Your task to perform on an android device: View the synthetic lace up women´s casual shoes.
Image 0: 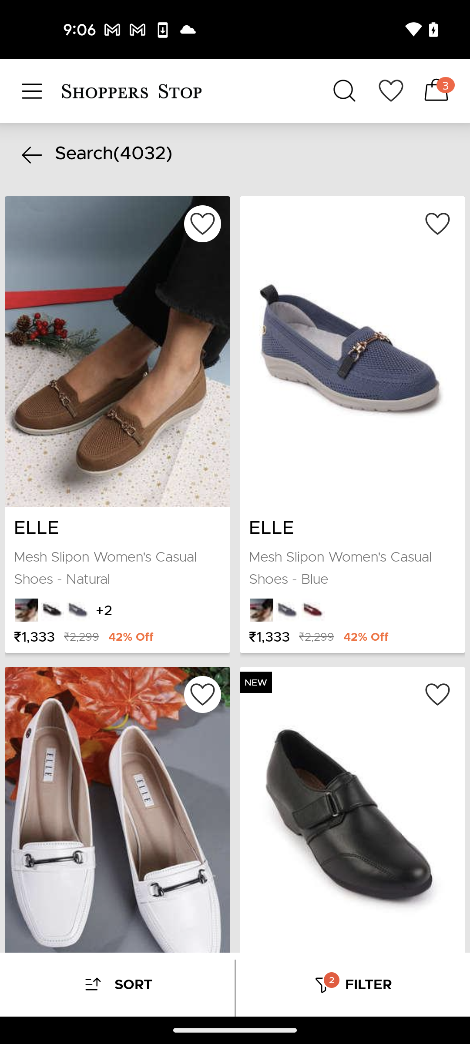
Swipe up to view the  synthetic lace up women´s casual shoes
Step 0: scroll down
Image 2: 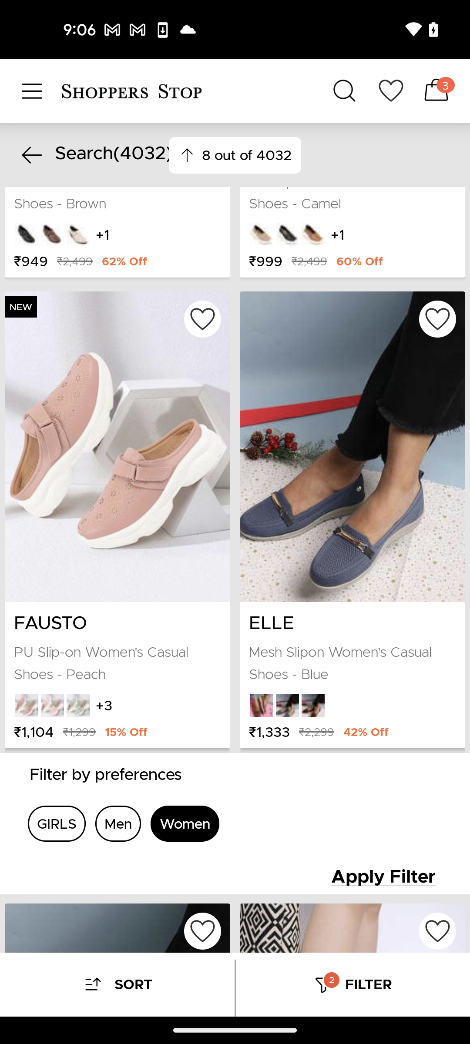
Swipe up to view the  synthetic lace up women´s casual shoes
Step 2: scroll down
Image 3: 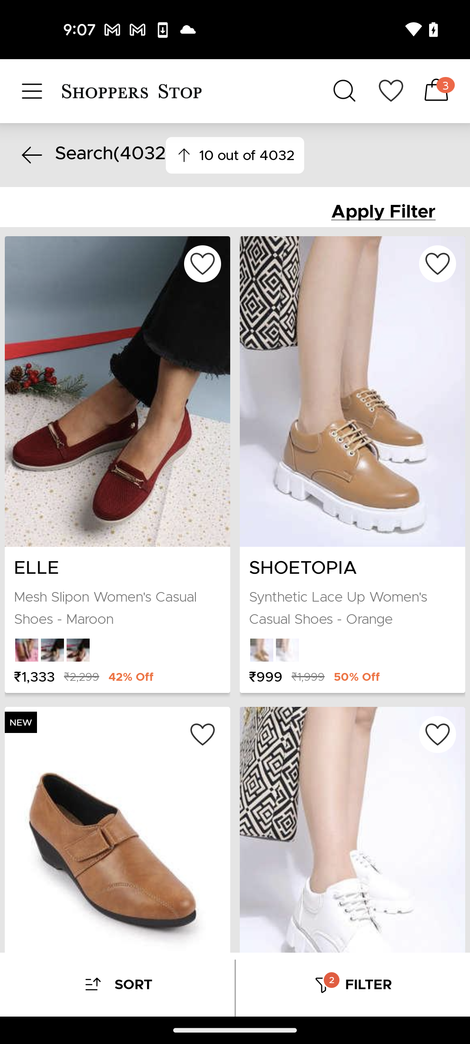
Tap on the  synthetic lace up women ´ s casual shoes
Step 3: click (352, 391)
Image 5: 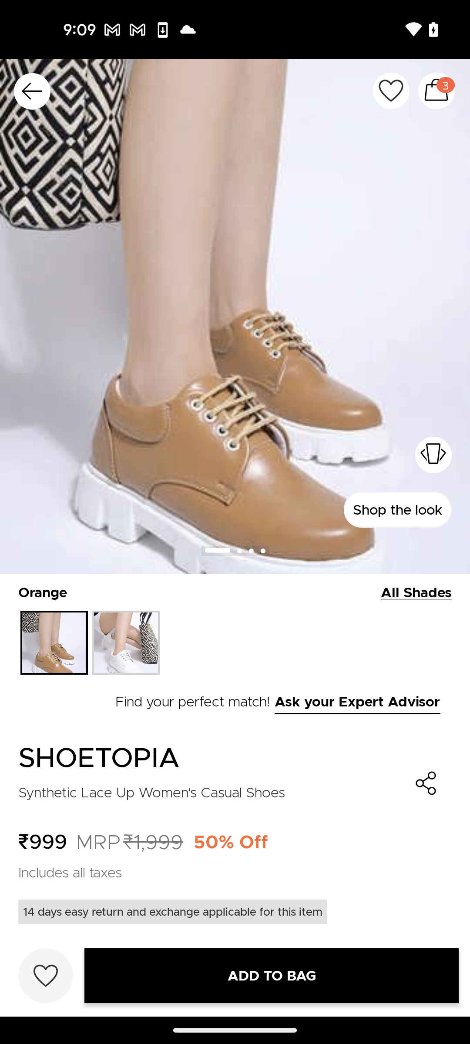
Swipe up to view the details
Step 5: scroll down